Your task to perform on an android device: I need to travel to Venice for some work, so I should look up the train schedules from Venice City Park to Museo Storico Militare on November 10th in the moovit app.
Image 0: 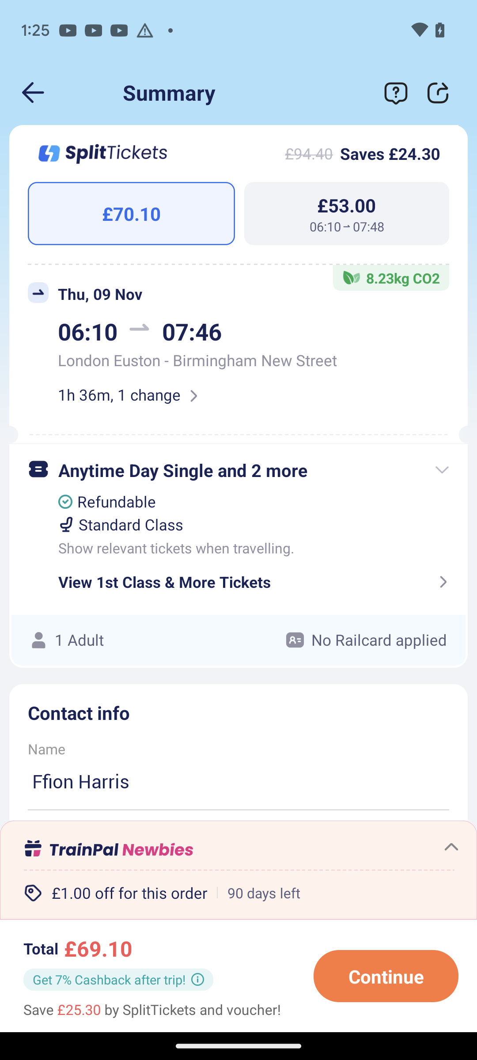
open moovit app
Step 0: open app "Moovit"
Image 2: 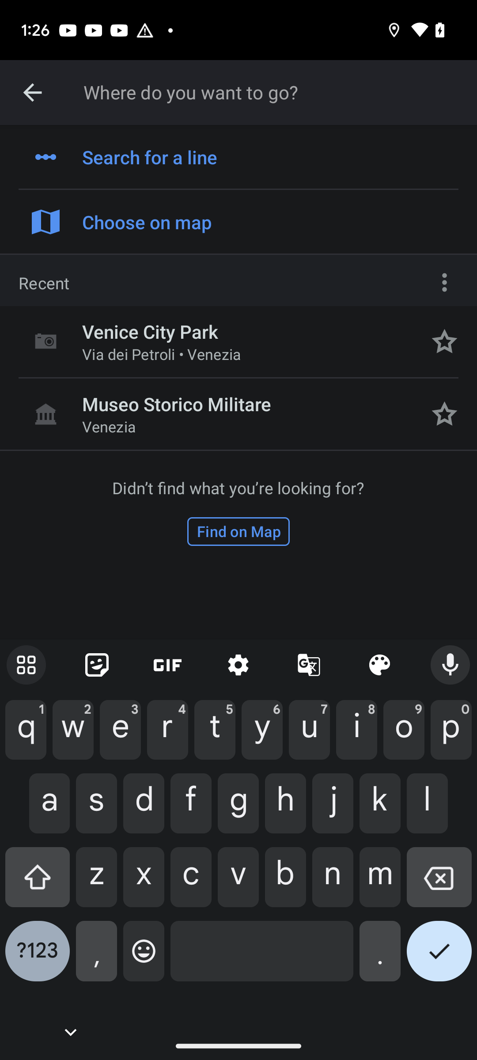
Enter Museo Storico Militare
Step 2: wait
Image 3: 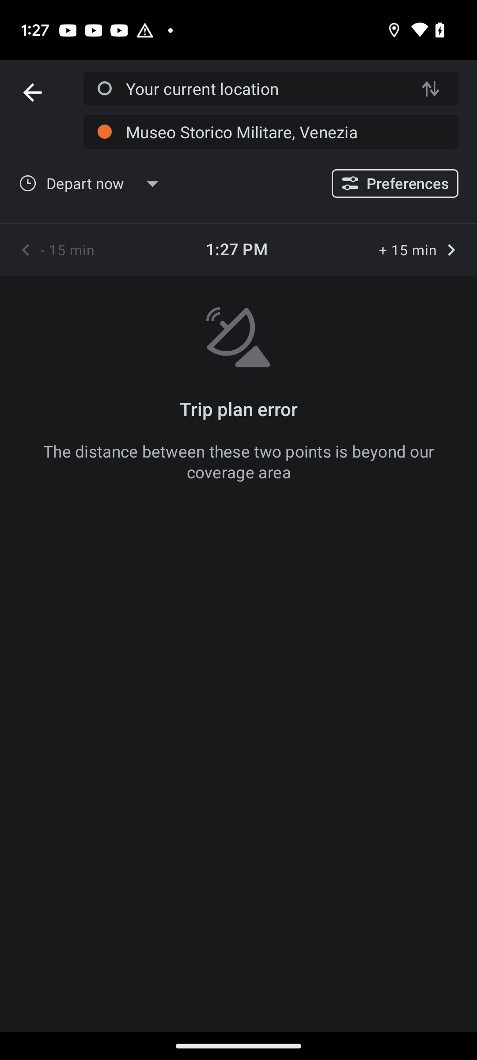
Enter venice city park
Step 3: wait